Your task to perform on an android device: My main gate door lock was damaged yesterday and I want to fix it, search for the main gate door lock on the amazon app.
Image 0: 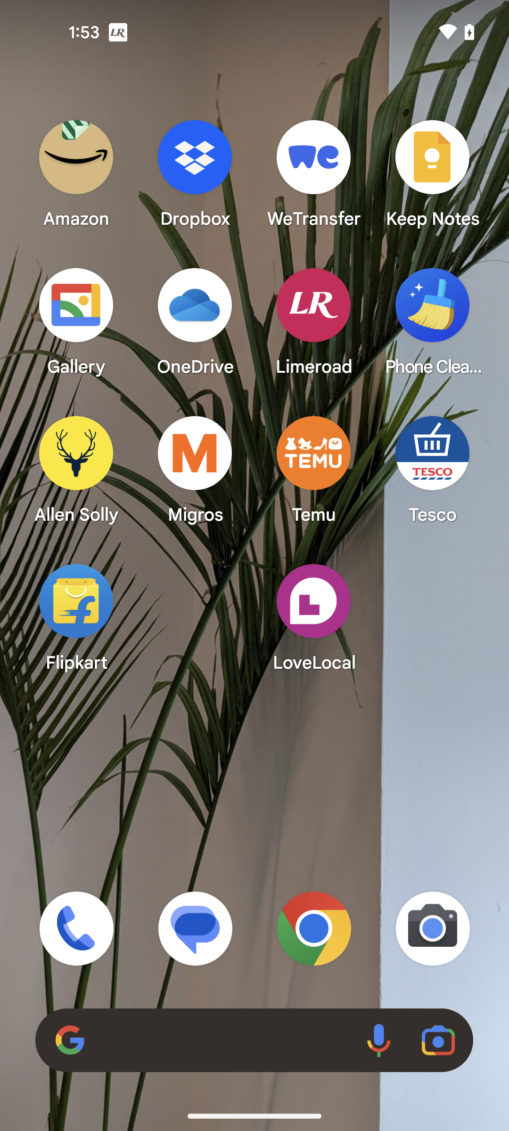
Open the amazon app
Step 0: open app "Amazon"
Image 1: 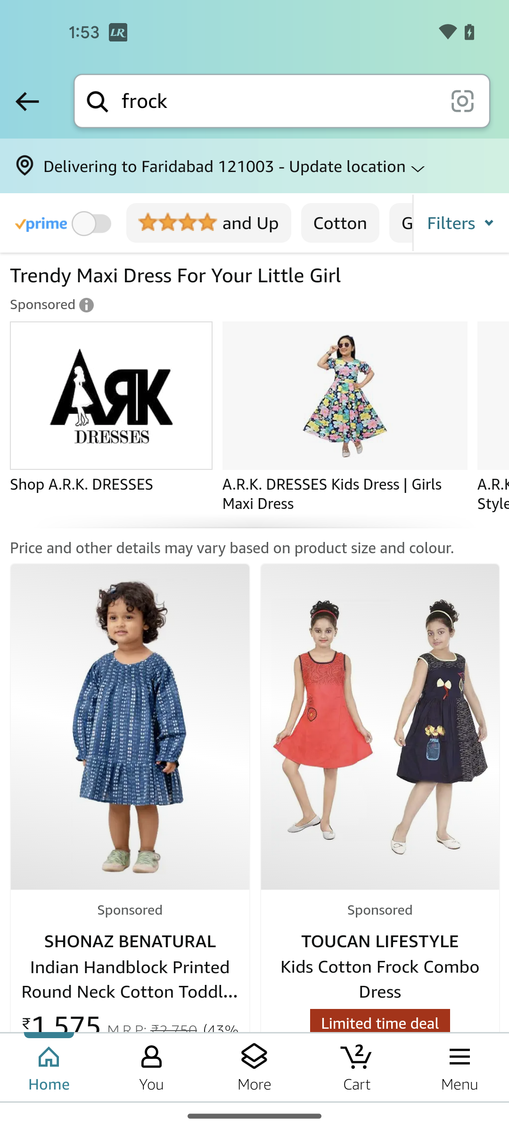
Tap on the search bar at the top of the screen
Step 1: click (278, 101)
Image 2: 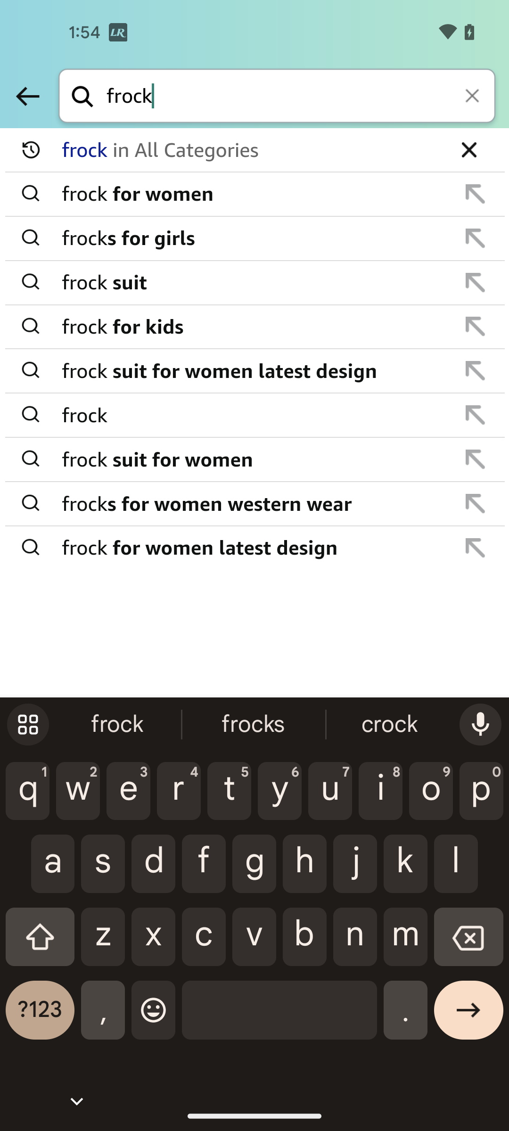
Tap on the cross icon to clear the search bar
Step 2: click (473, 97)
Image 3: 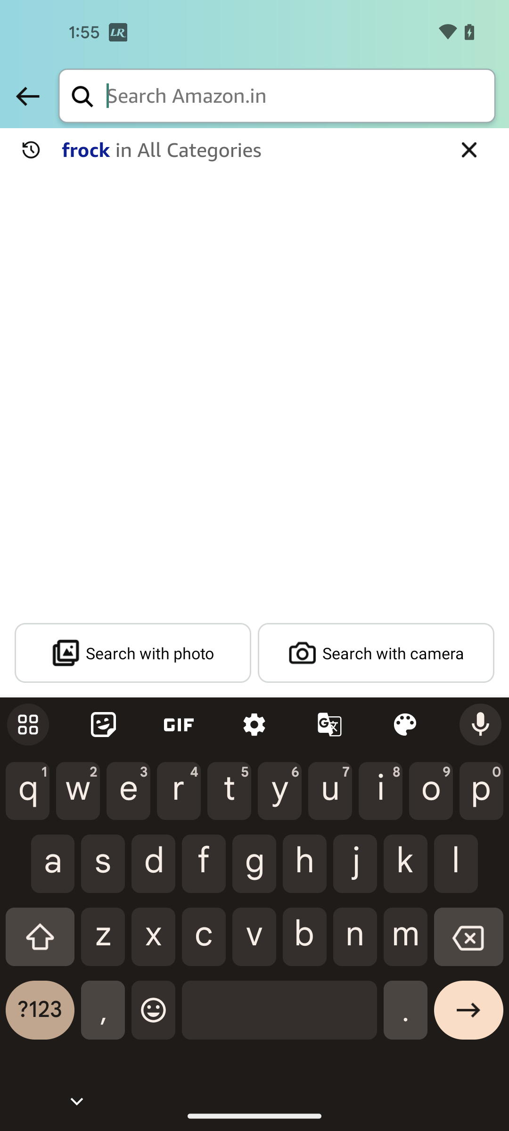
Search for the main gate door lock
Step 3: type "main gate door lock"
Image 4: 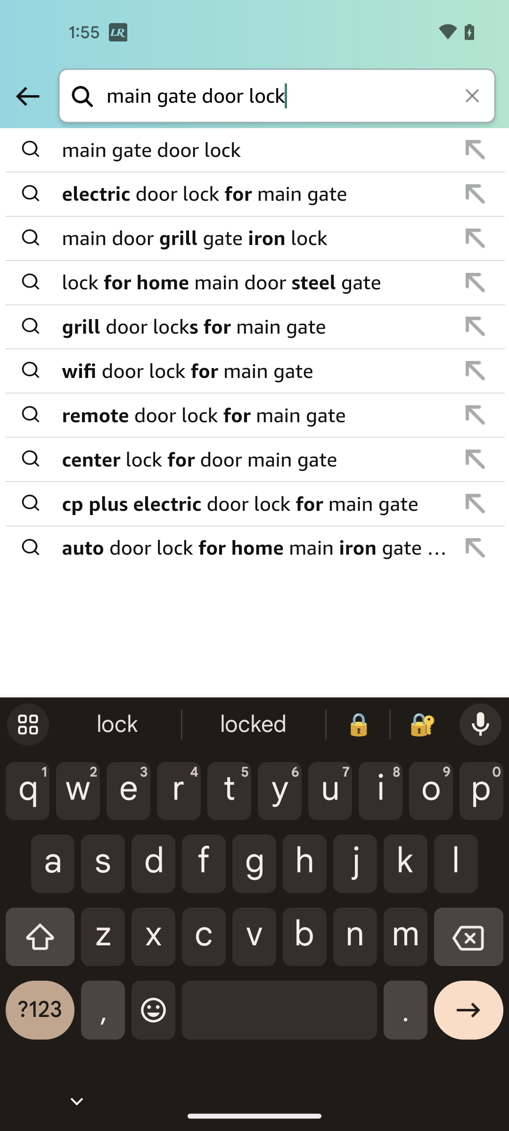
Select the first search result
Step 4: click (255, 150)